Your task to perform on an android device: Share the song "The Mambo Diablo" by Tito Puente with my friend Natalie Larson on her gmail id, natalie.larson1998@gmail.com.
Image 0: 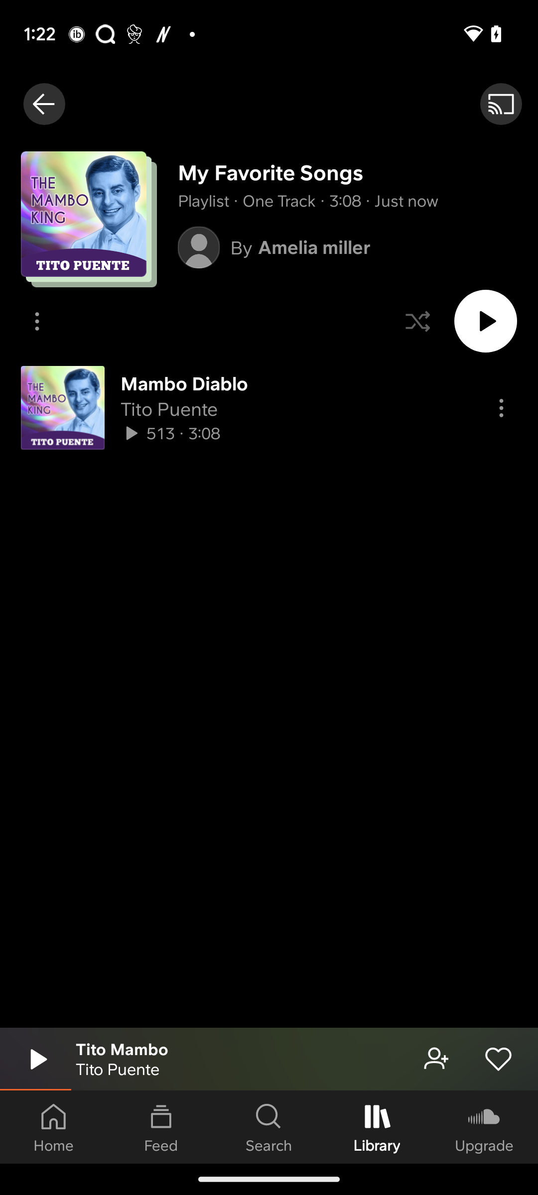
Click on the three dots on the right side of the "Mambo Diablo" song tab
Step 0: click (501, 408)
Image 1: 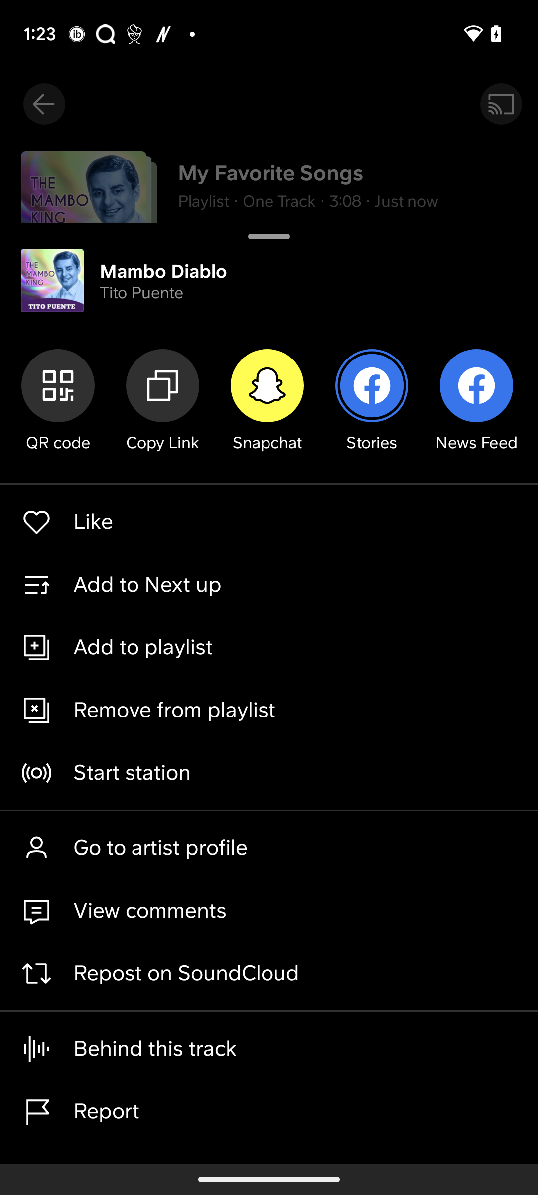
Scroll left on the sharing options icons.
Step 1: scroll right
Image 2: 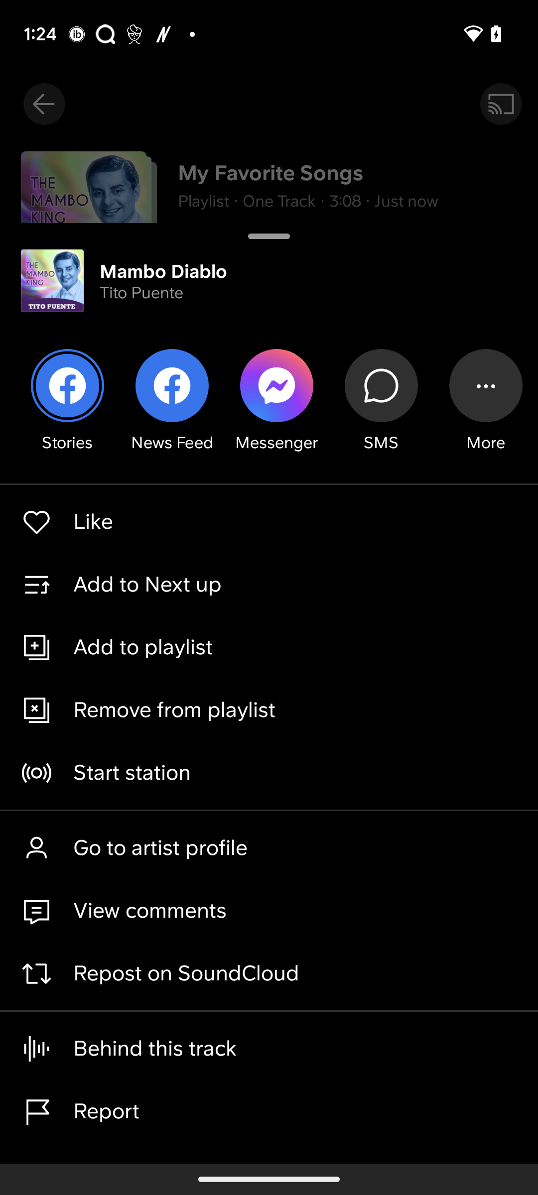
Click on the More button.
Step 2: click (486, 385)
Image 3: 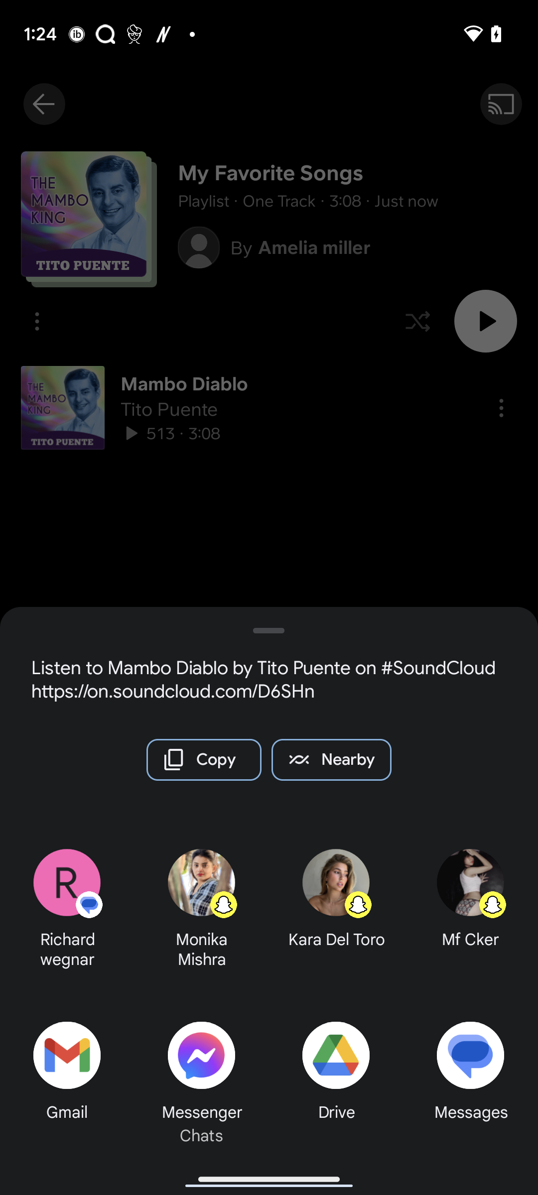
Click on the Gmail tab at the bottom left corner of the screen.
Step 3: click (45, 1041)
Image 5: 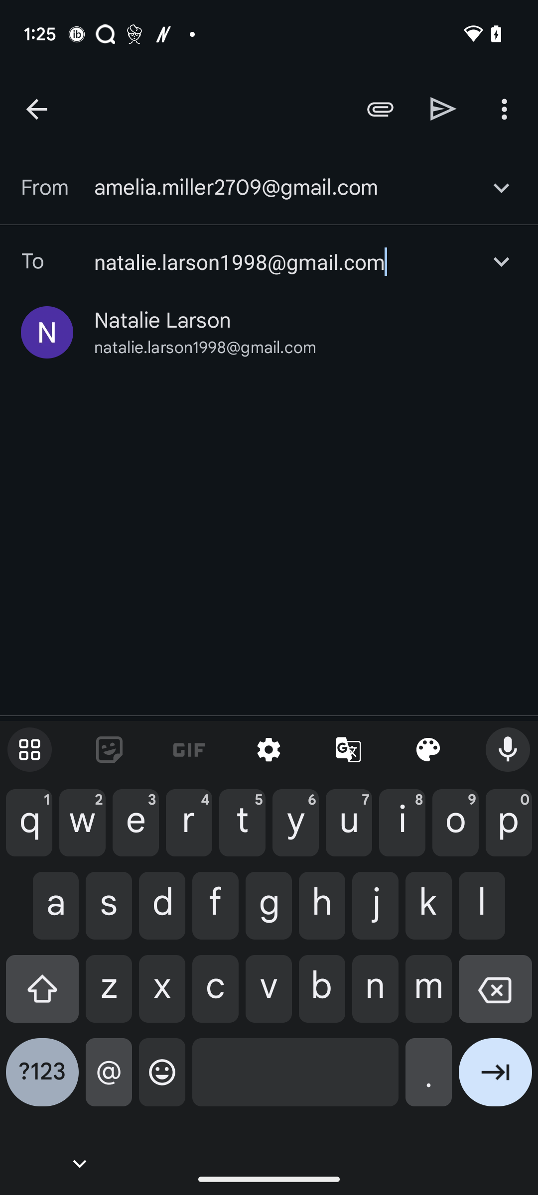
Click on the Send icon in the top right.
Step 5: click (443, 109)